Your task to perform on an android device: In the EaseMyTrip app, I want to create a plan named Trip to Honolulu so therefore I need to Find Hotels in Honolulu, Hawaii from Jan. 24, 2024 to Jan. 29, 2024 for 1 Adult.
Image 0: 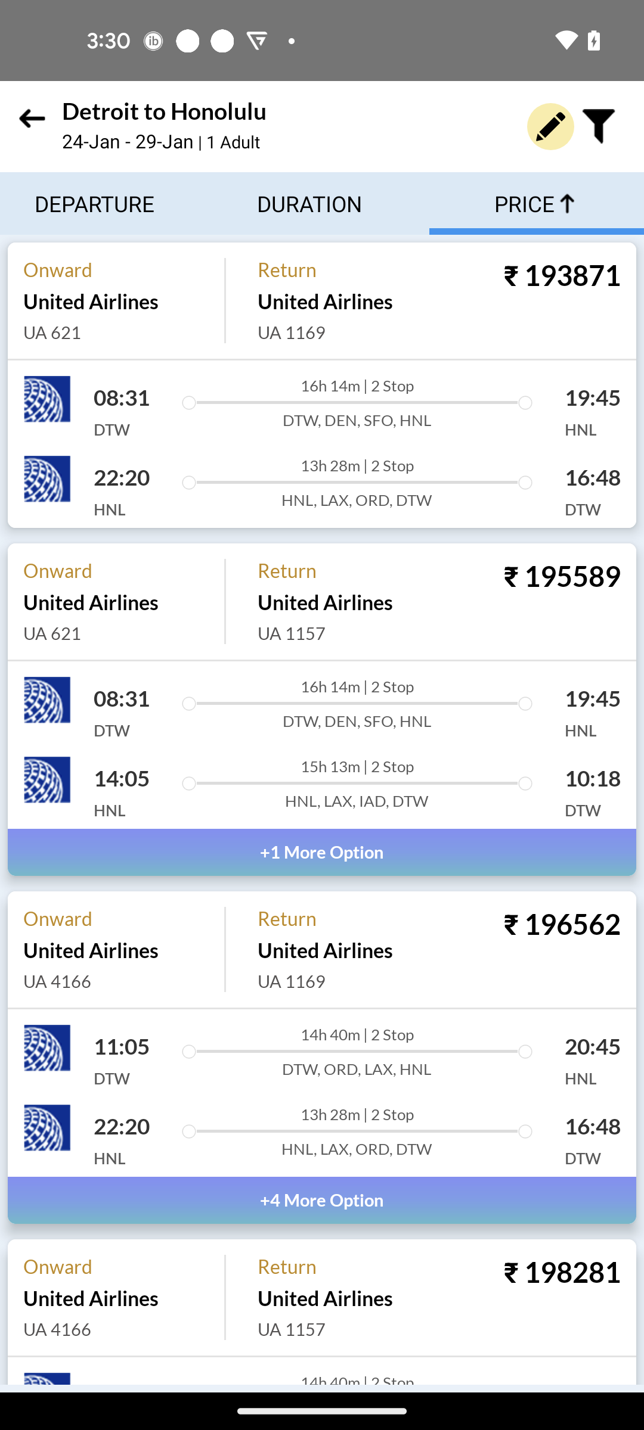
Go back to the previous page
Step 0: press back button
Image 1: 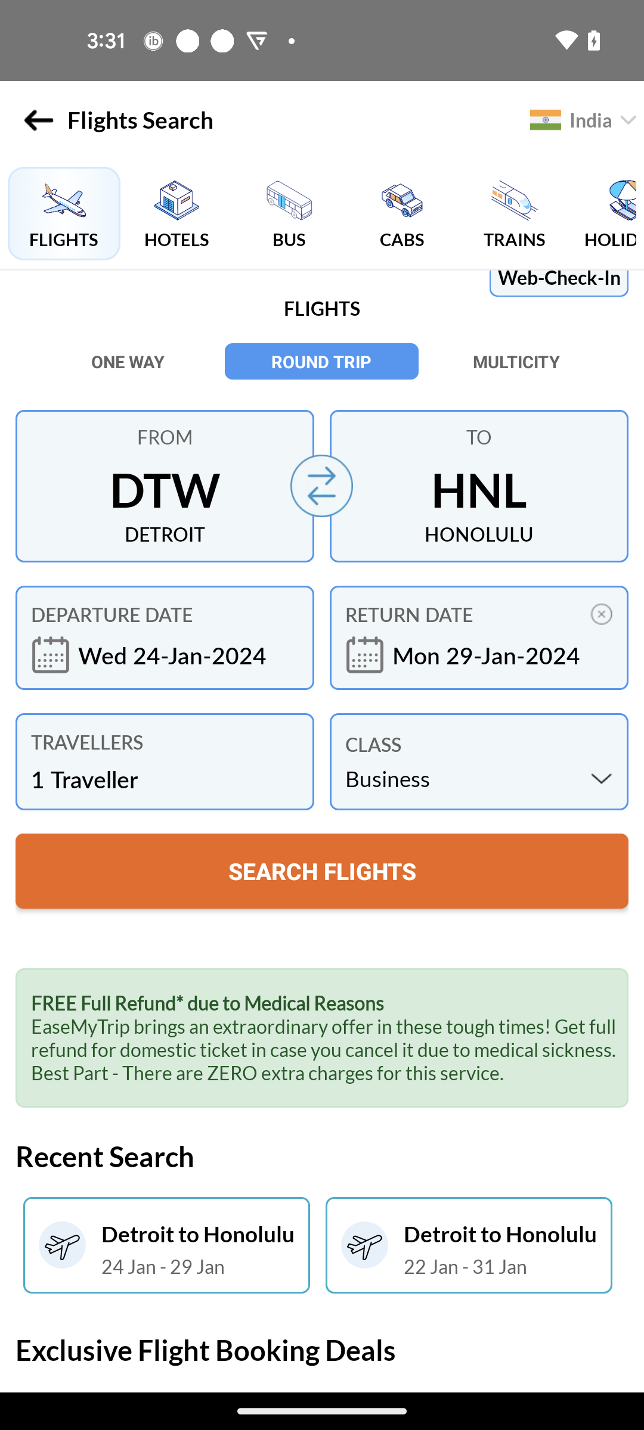
Go to the Hotels section
Step 1: click (177, 213)
Image 2: 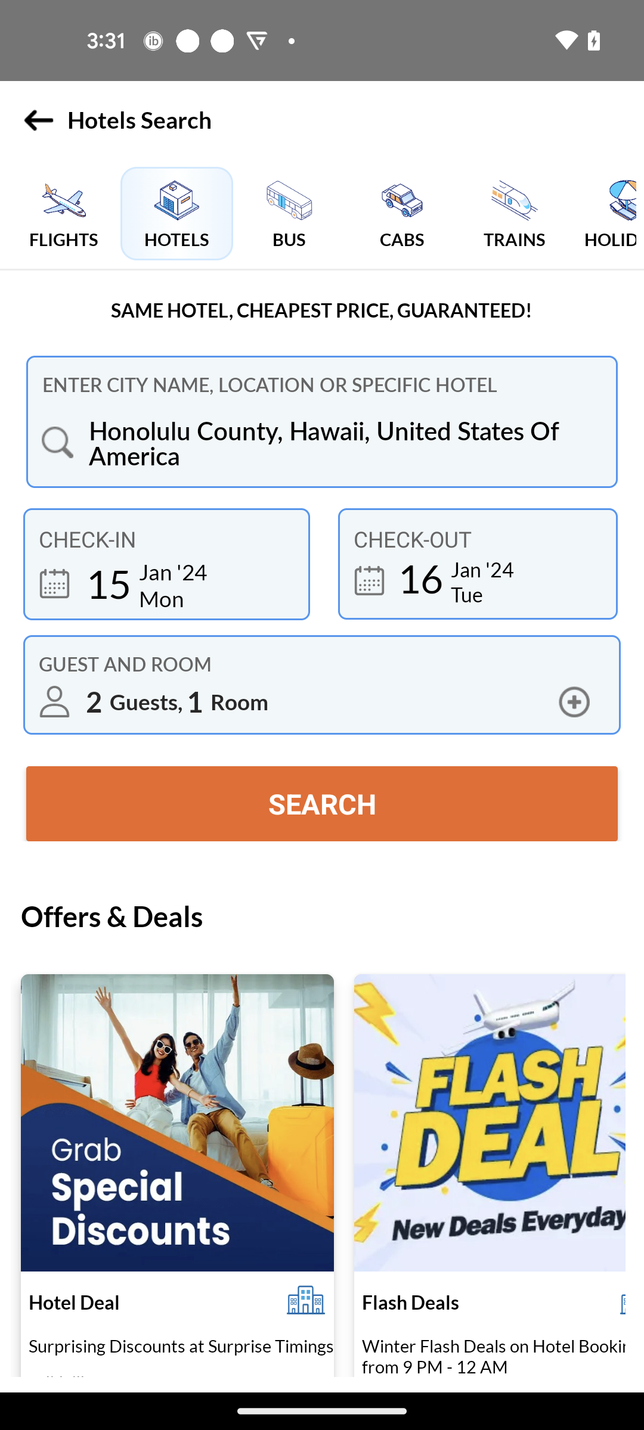
Click on the Check-In date section
Step 2: click (109, 583)
Image 3: 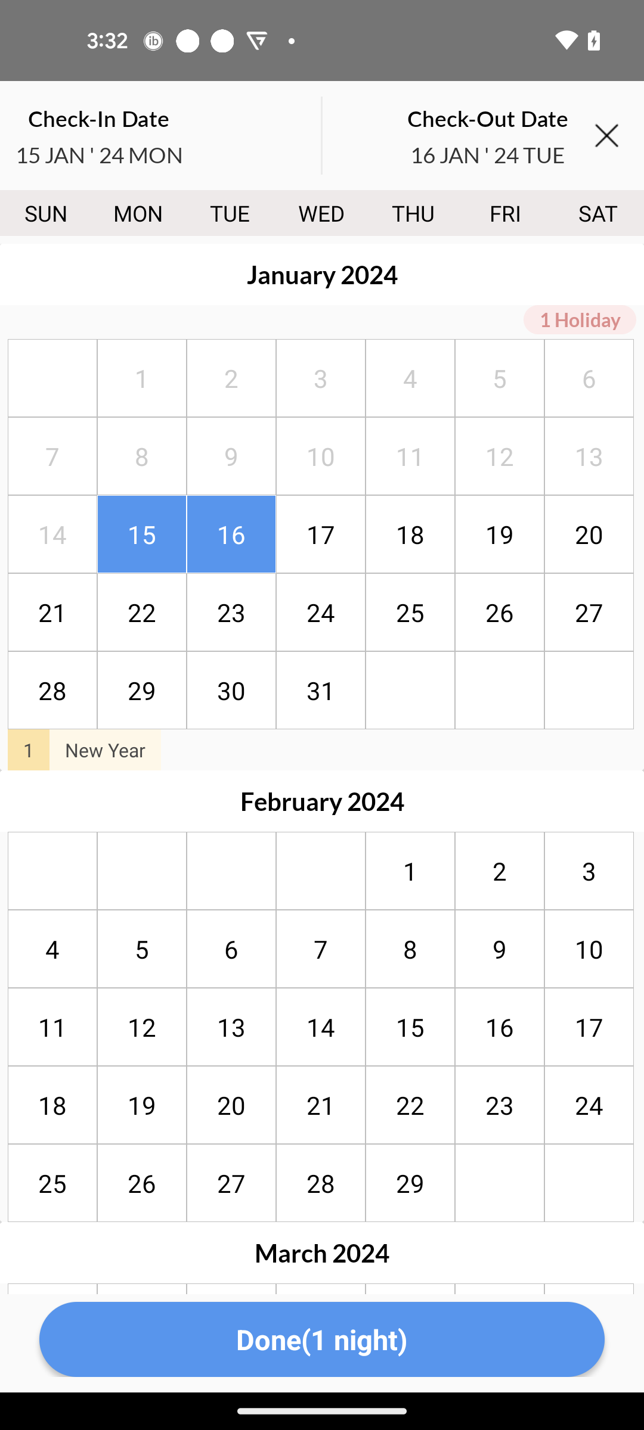
Select the Check-In date Jan. 24, 2024
Step 3: click (320, 612)
Image 4: 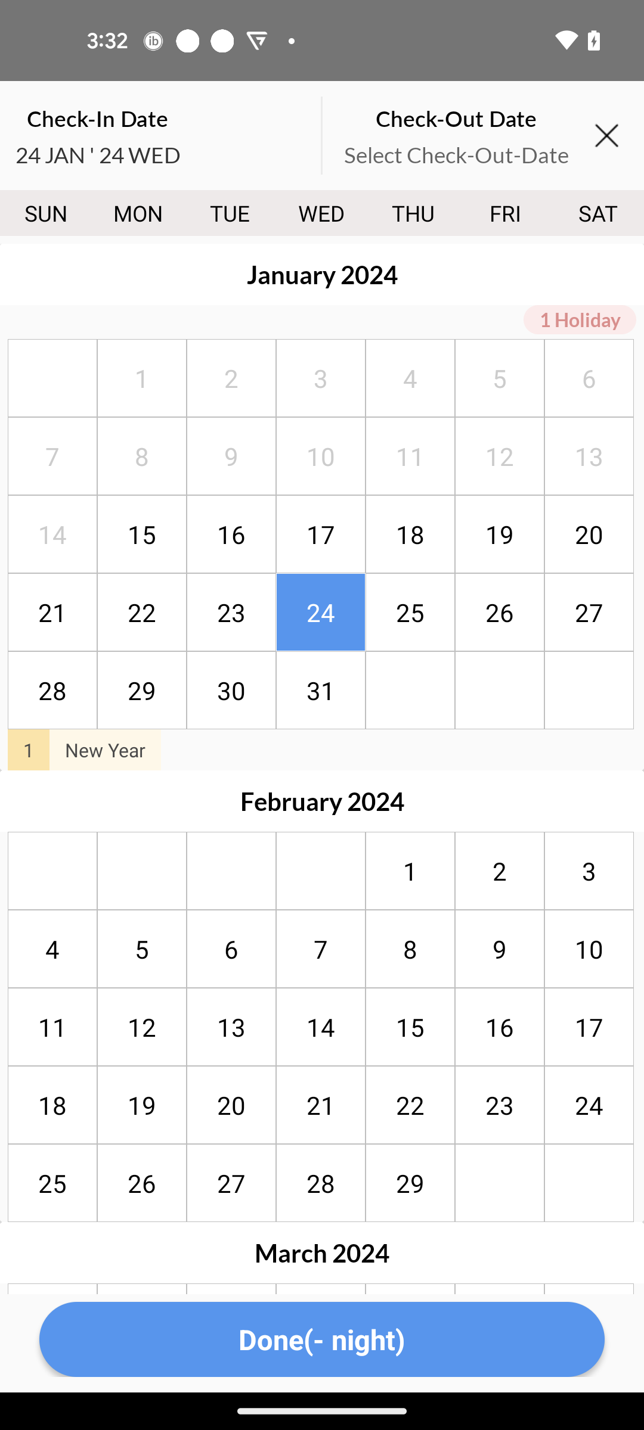
Select the Check-out date Jan. 29, 2024
Step 4: click (141, 690)
Image 5: 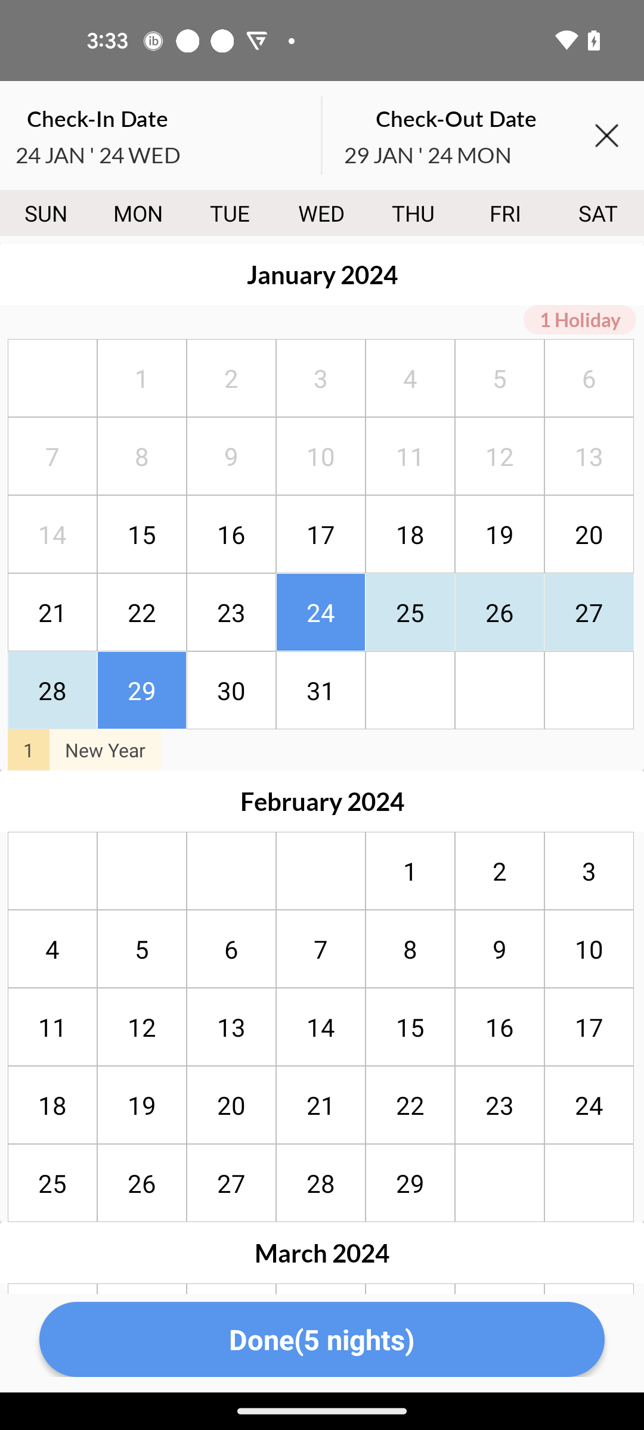
Click on the Done(5 Nights) button
Step 5: click (322, 1339)
Image 6: 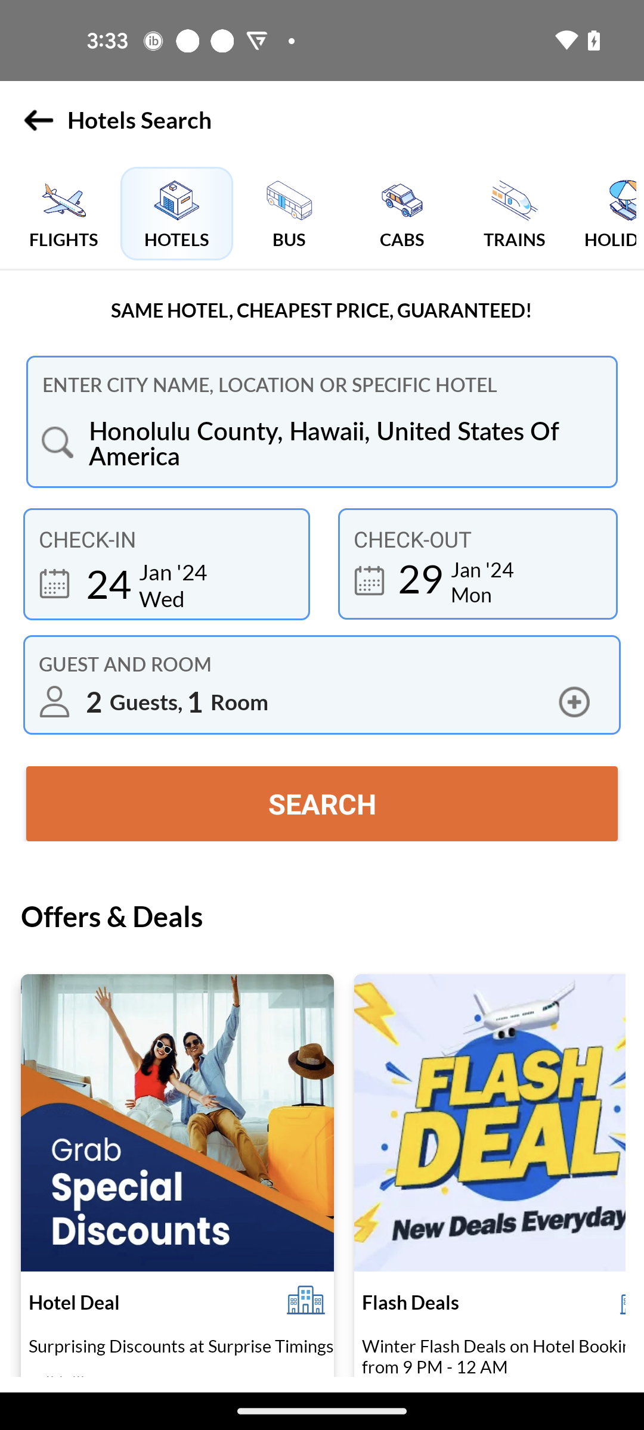
Click on the GUEST AND ROOM section
Step 6: click (191, 680)
Image 7: 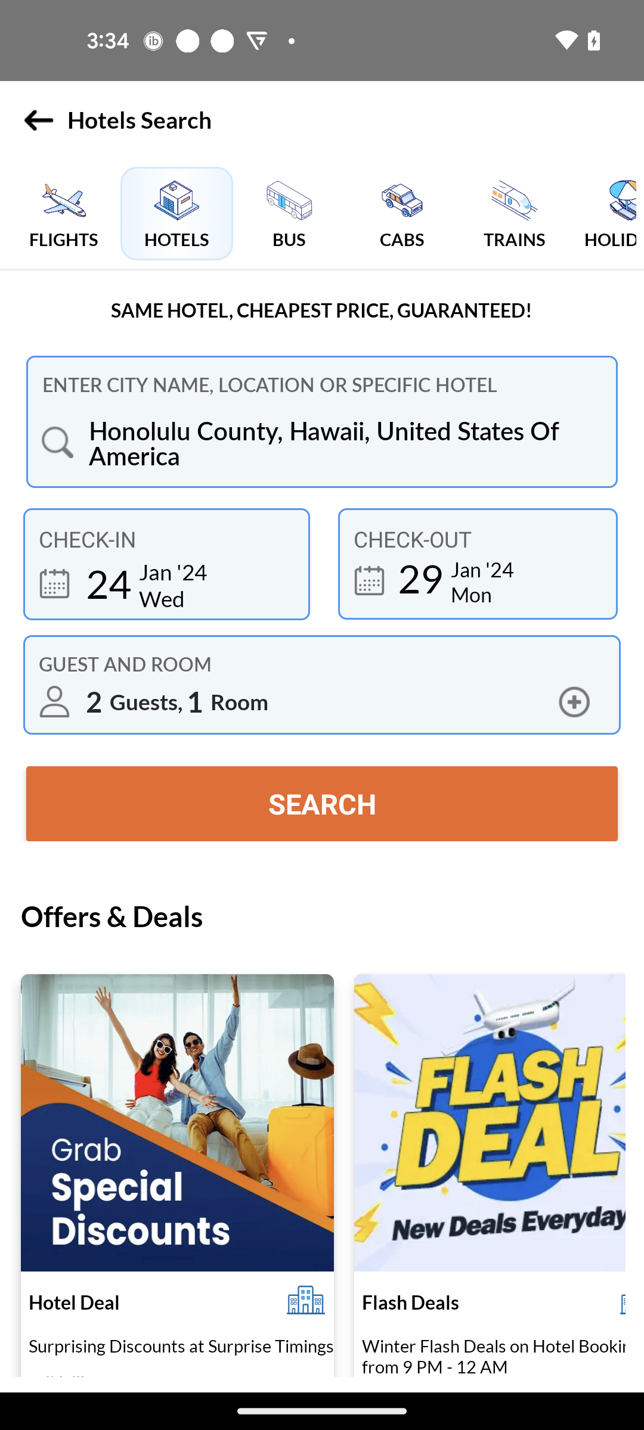
Click on the GUEST AND ROOM section
Step 7: wait
Image 8: 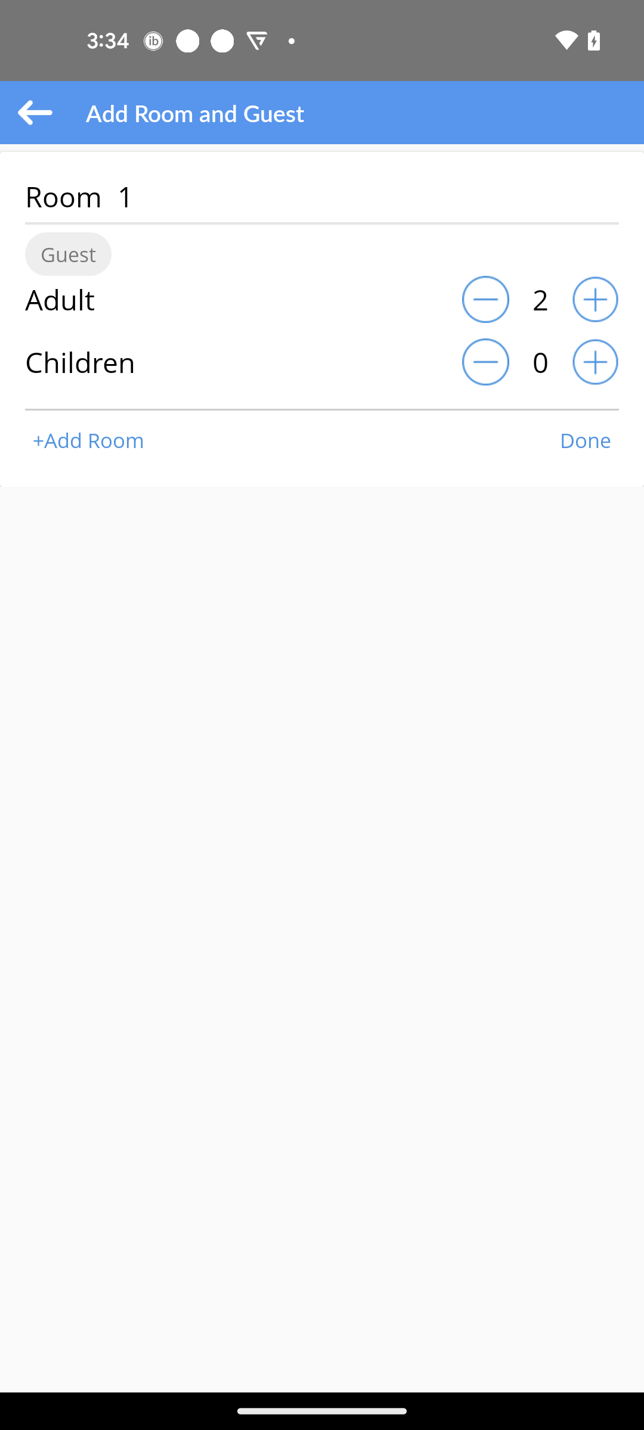
Click on the Minus icon in front of Adult option
Step 8: click (476, 298)
Image 9: 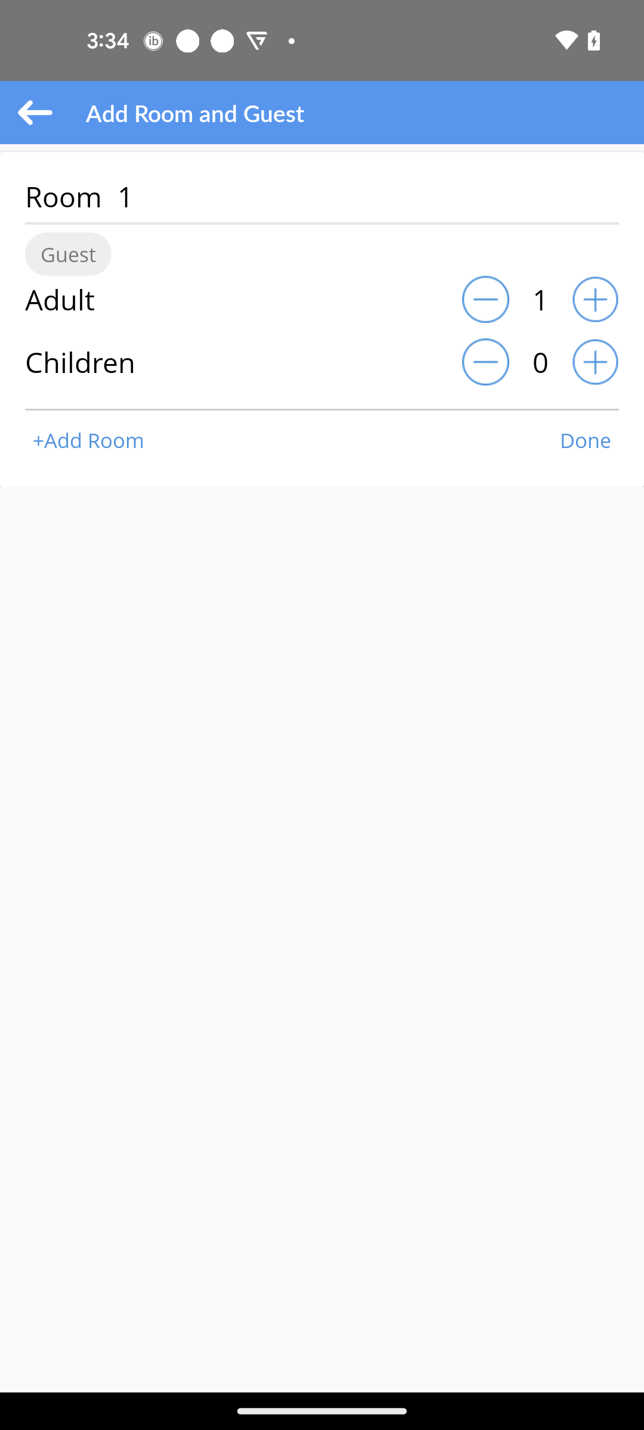
Click on the Done option
Step 9: click (586, 440)
Image 10: 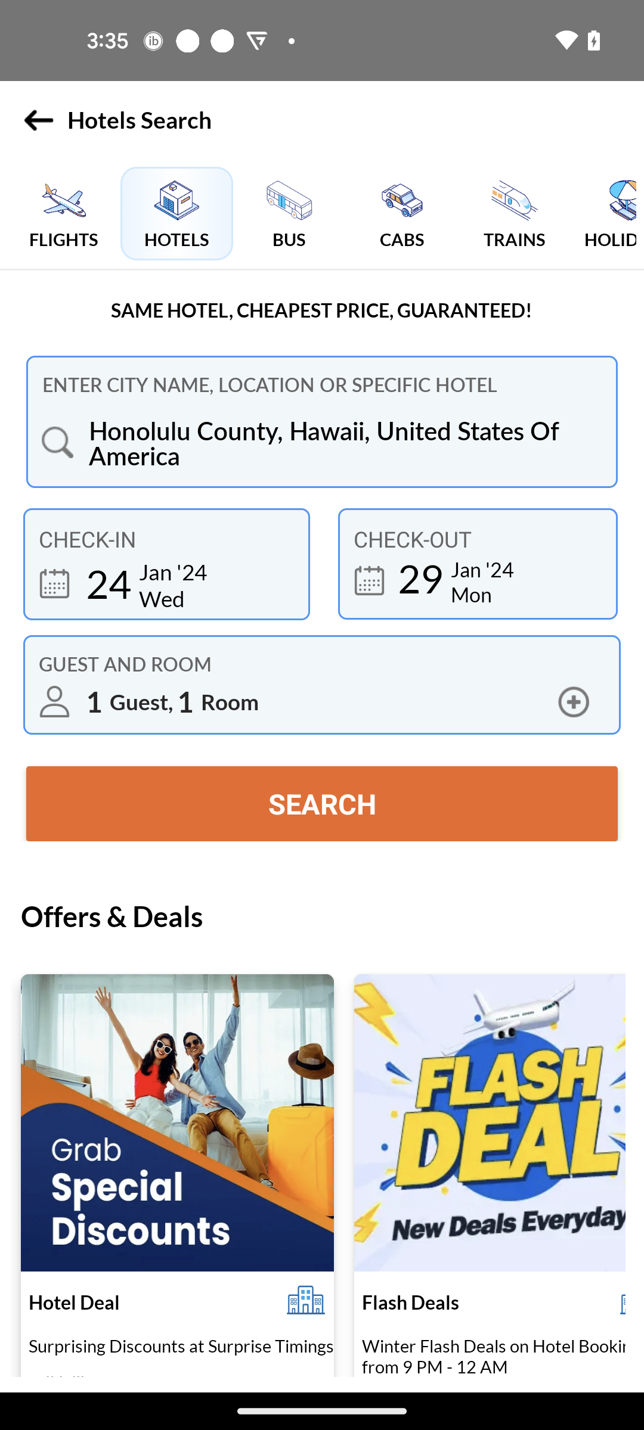
Click on the Search button
Step 10: click (322, 804)
Image 11: 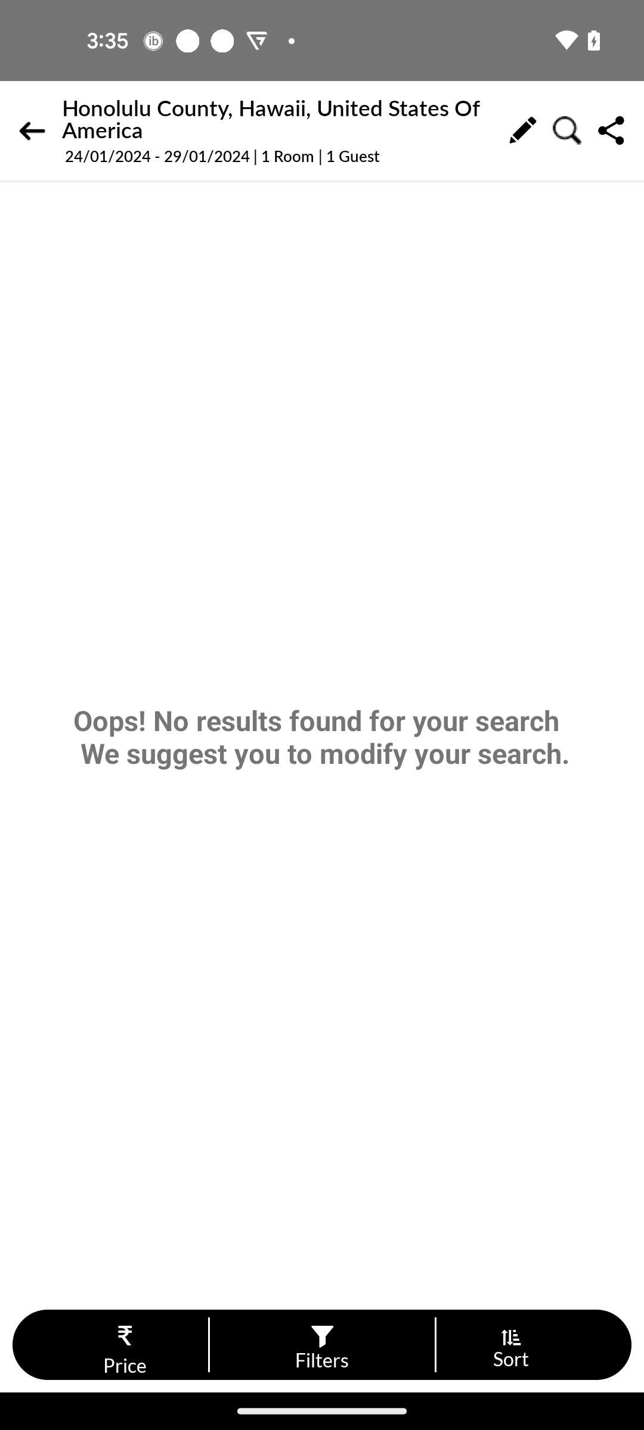
Click on the Search button
Step 11: wait